Your task to perform on an android device: Go to the 7Z app & unzip the File Doc X.zip
Image 1: 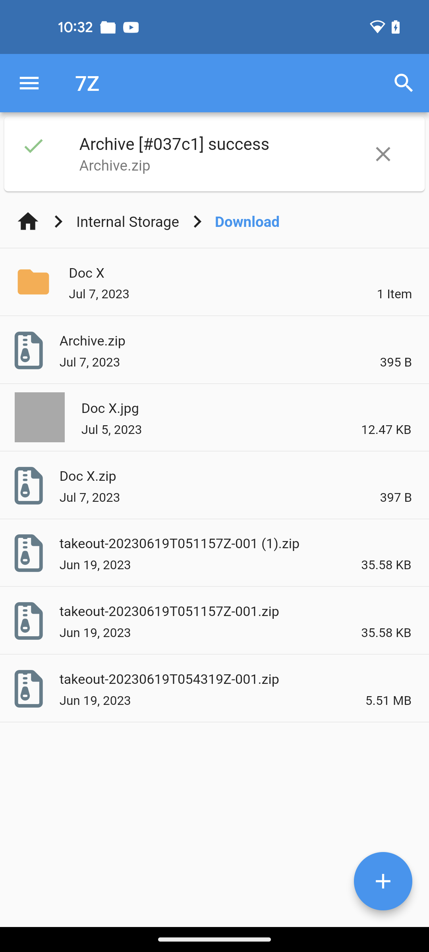
click to open the Doc X.zip
Step 1: click (214, 485)
Image 2: 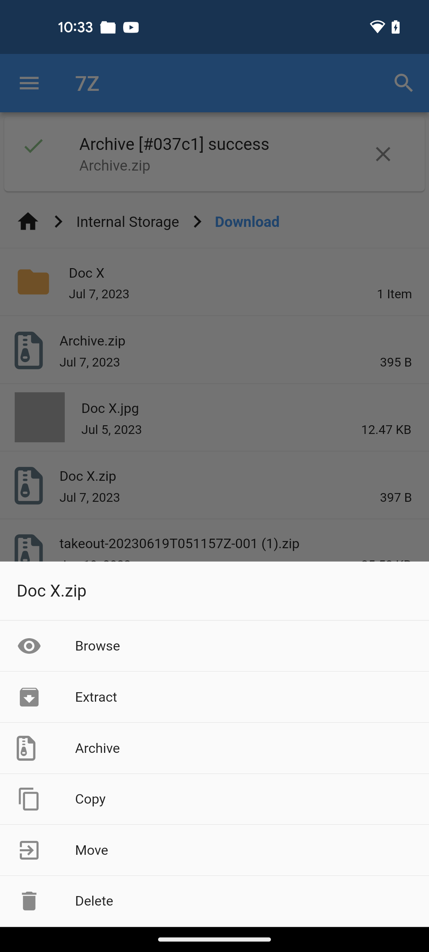
click on Extract option
Step 2: click (214, 697)
Image 3: 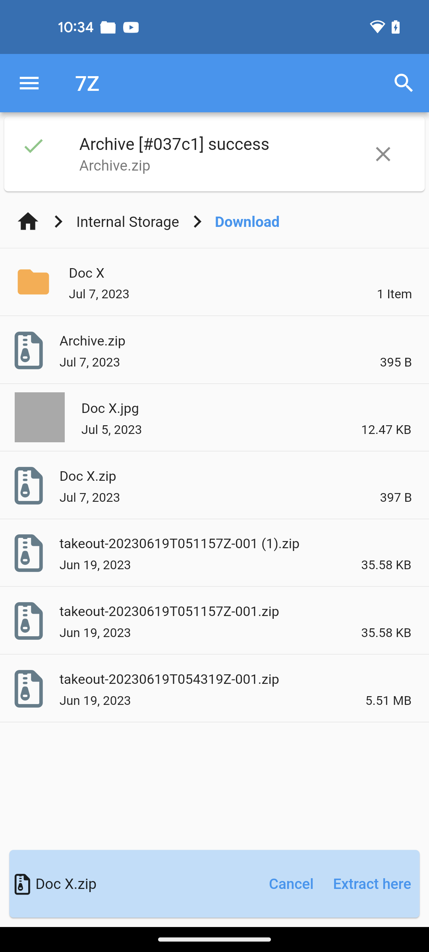
click on Extract here option at the bottom right corner of the screen
Step 3: click (372, 884)
Image 4: 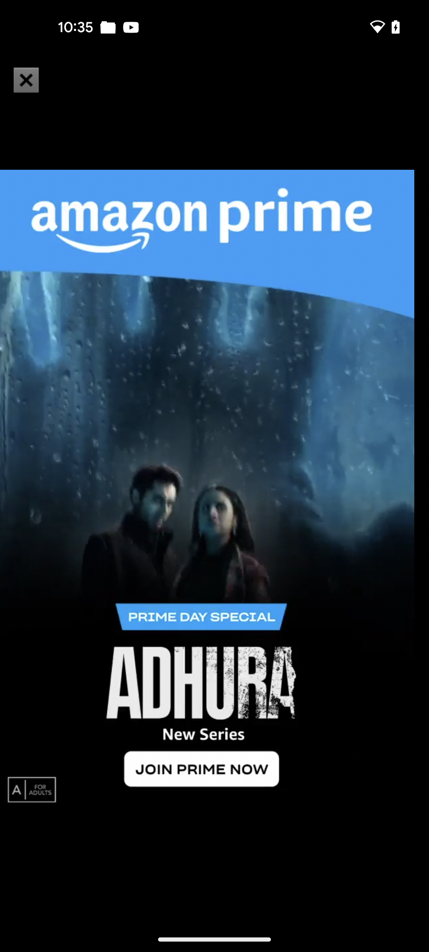
click on the Cross button at the top left corner of the screen
Step 4: click (36, 90)